Your task to perform on an android device: I want to know how many Casual meetings in my Calendar. Search the scheduled Casual meeting in my calendar.
Image 0: 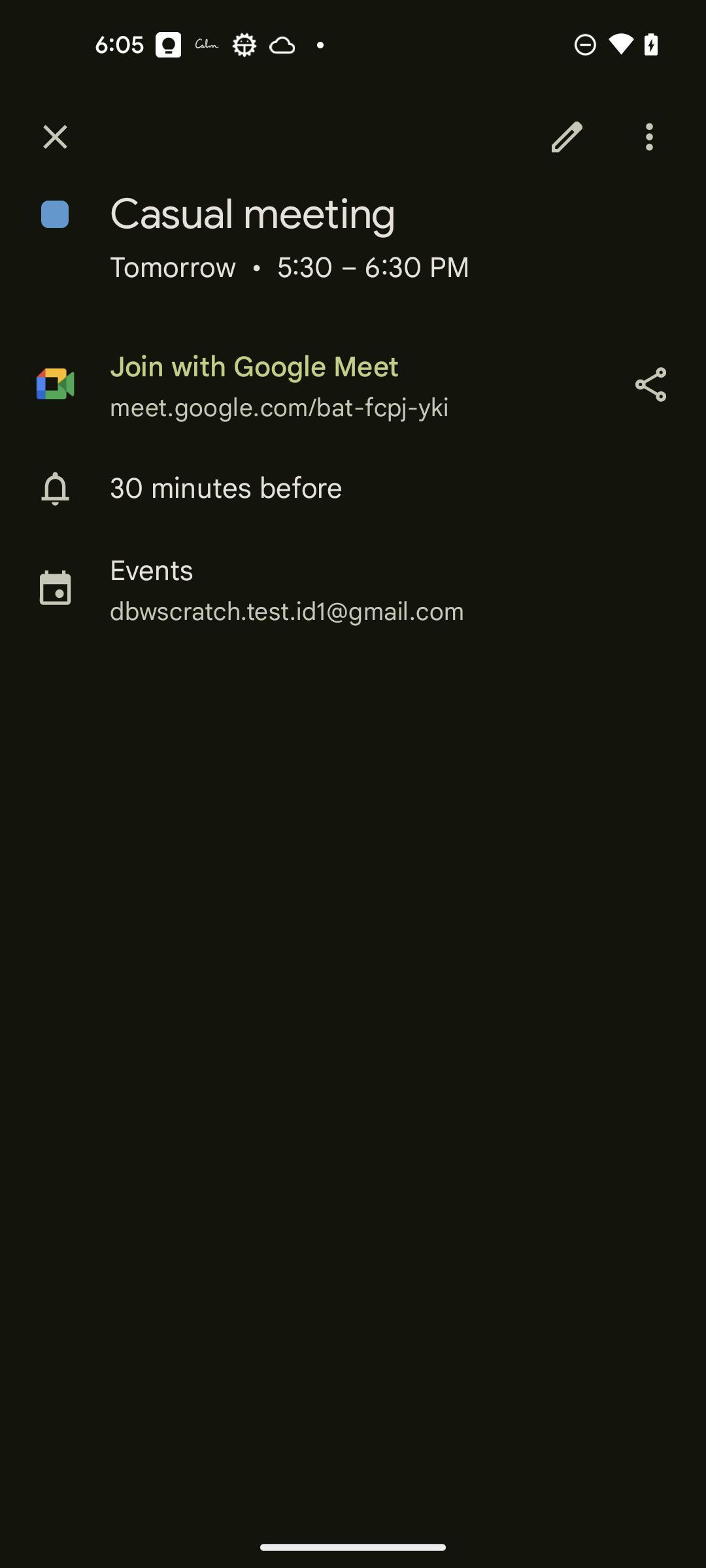
Go back to previous screen in the app
Step 0: press back button
Image 1: 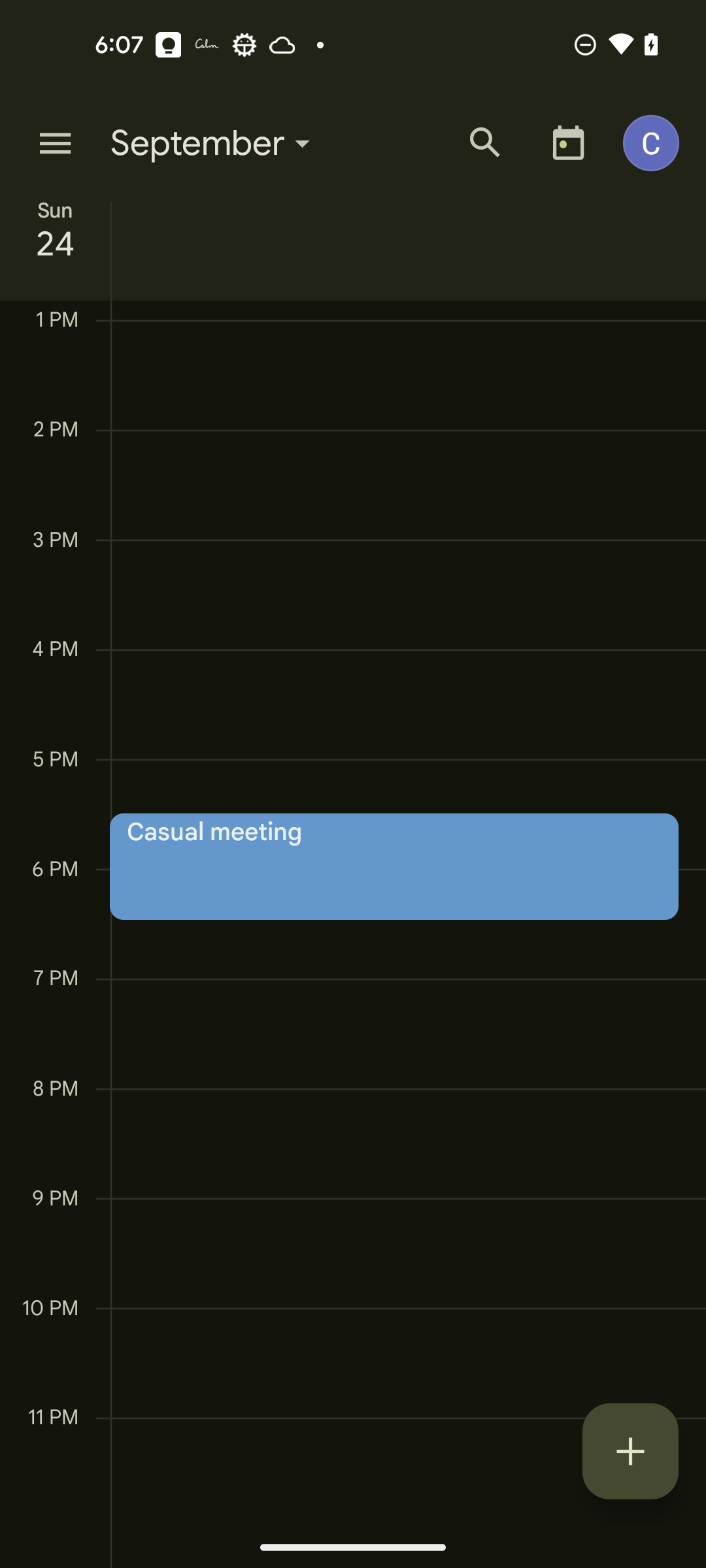
Click on the search icon at the top right screen
Step 1: click (485, 142)
Image 2: 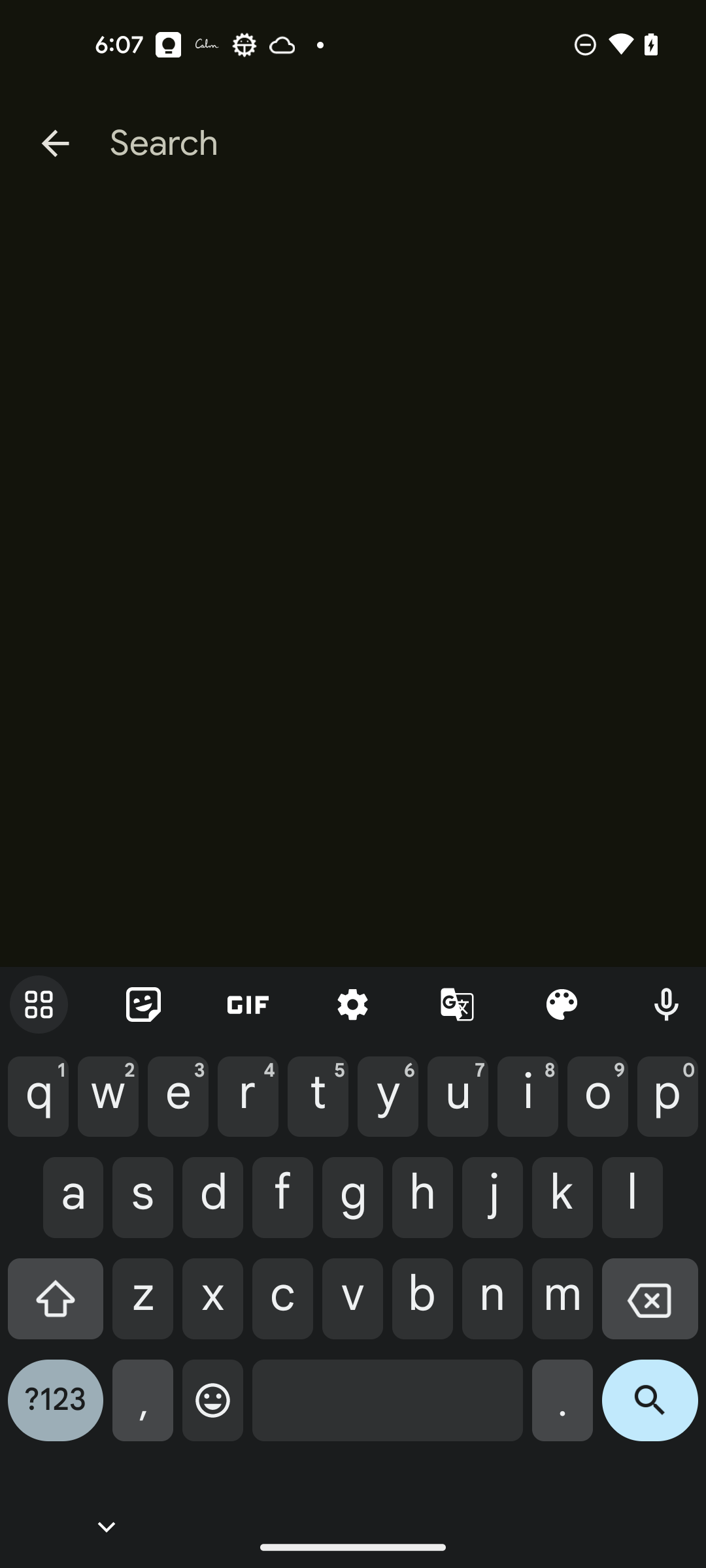
Type Casual meeting
Step 2: type "Casual meeting"
Image 3: 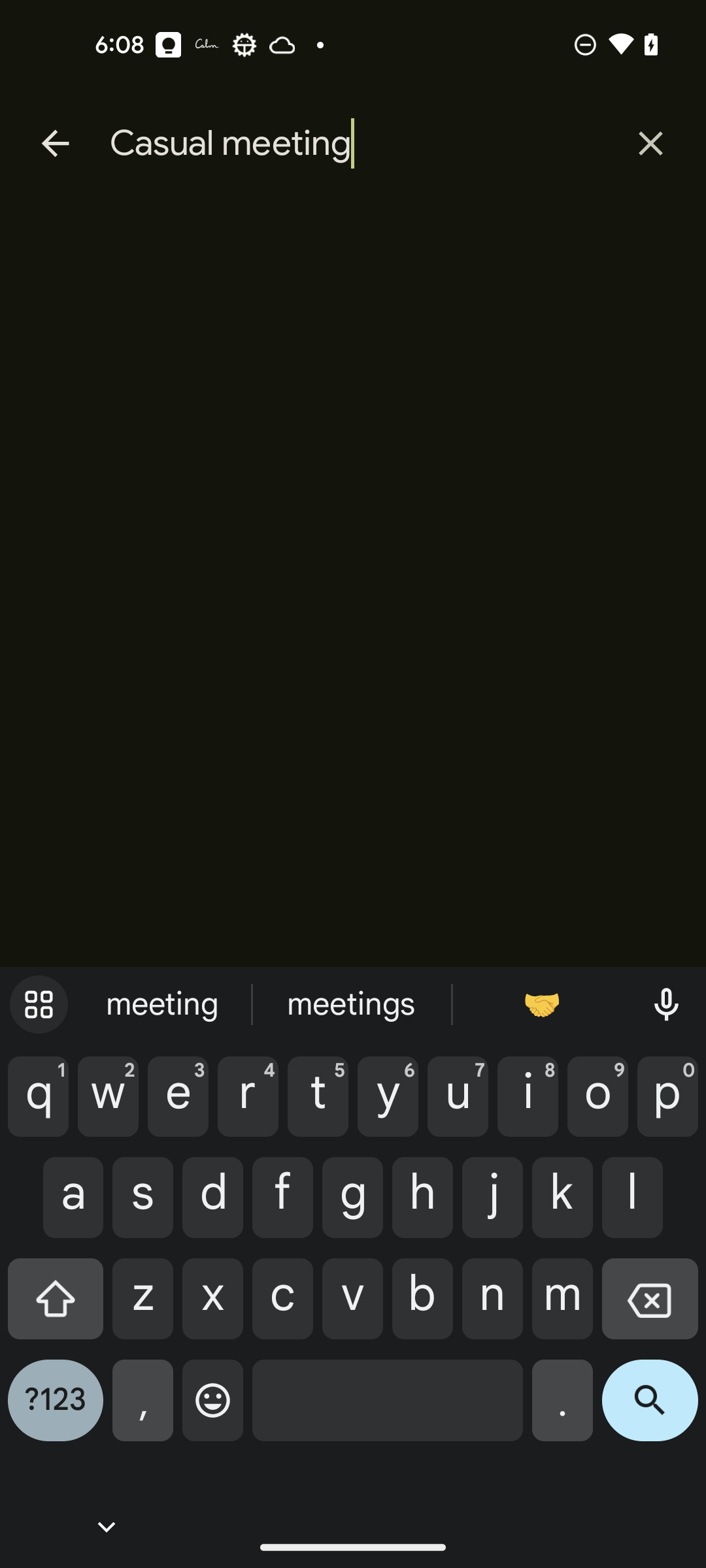
Click on the Search button at the bottom right of the screen
Step 3: click (650, 1410)